Your task to perform on an android device:  Keeping related items in one folder, I'd like to relocate the plant image to the green folder
Image 0: 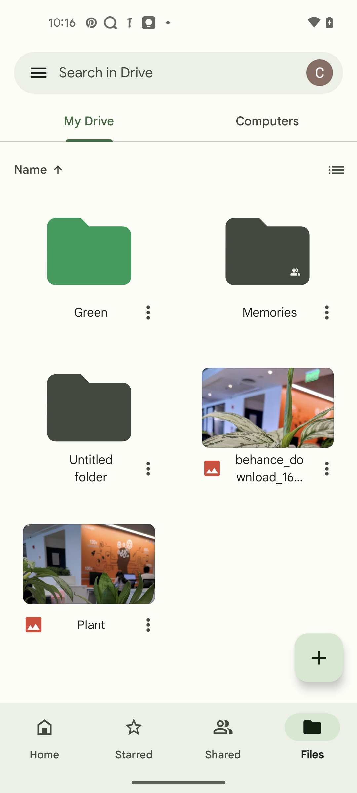
click on the 3 dot icon of plant image
Step 0: click (148, 624)
Image 1: 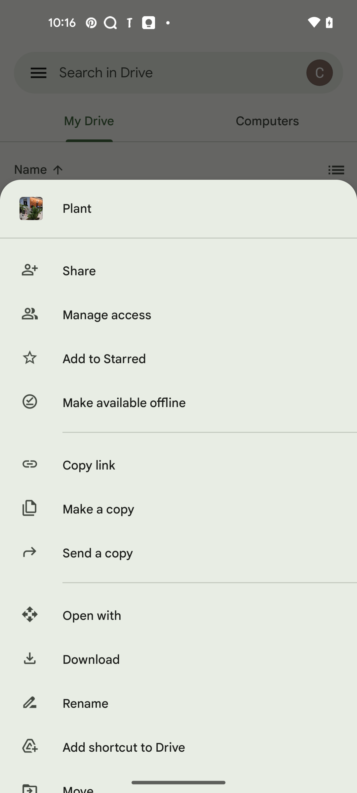
swipe up
Step 1: scroll down
Image 2: 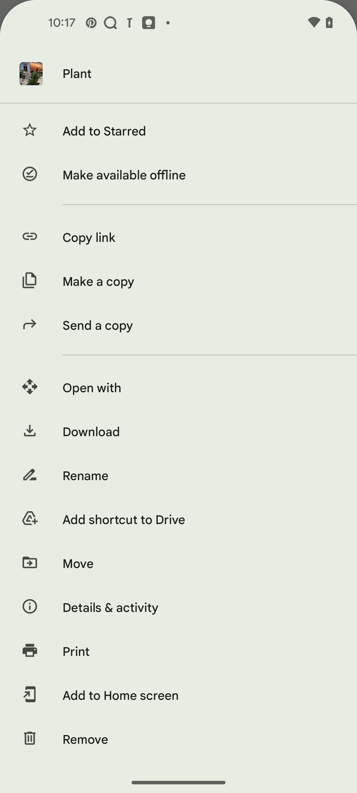
click on the move option
Step 2: click (199, 564)
Image 3: 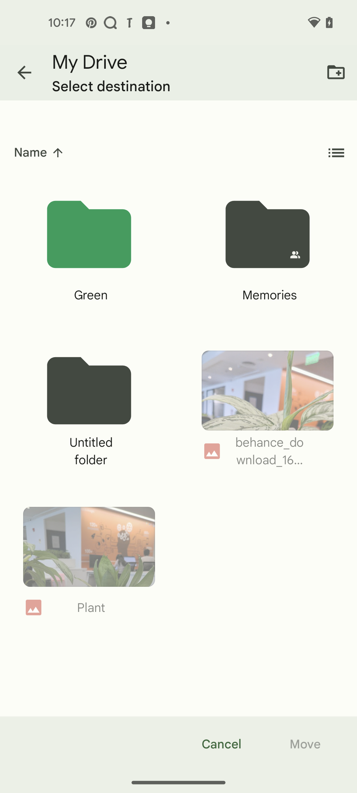
select green folder
Step 3: click (89, 234)
Image 4: 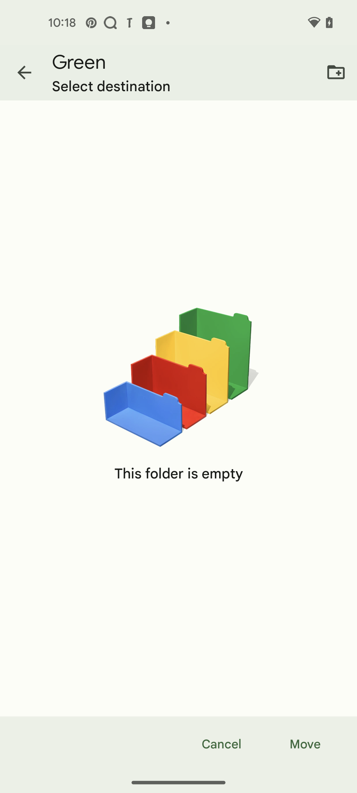
select the move button
Step 4: click (305, 744)